Your task to perform on an android device: Dennis Lingo Slim Fit Cotton Casual Shirt has 4 stars rating and looks good. Compare the price of this shirt with similar shirts in the Amazon app.
Image 0: 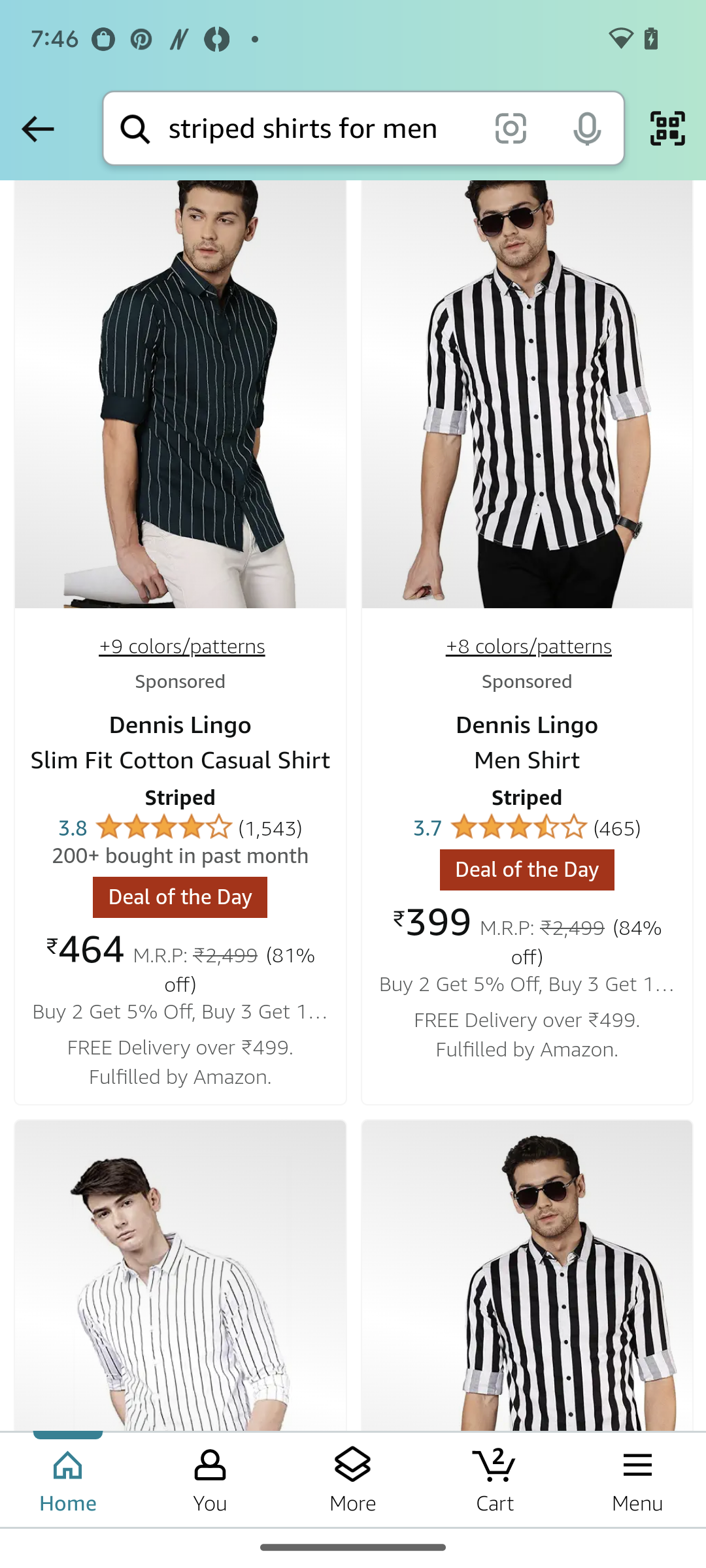
Click on the Dennis Lingo Slim Fit Cotton Casual Shirt.
Step 0: click (181, 647)
Image 1: 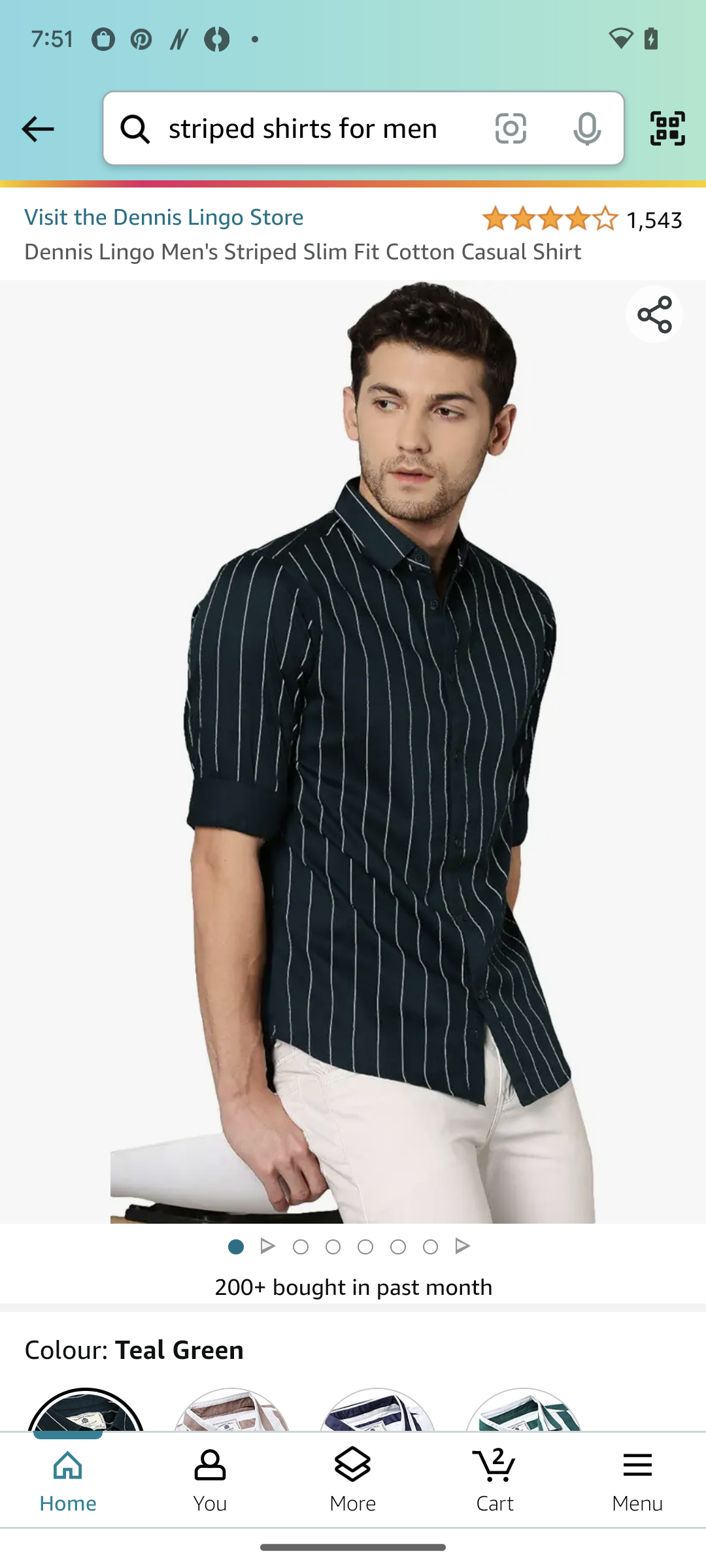
Swipe down to view similar shirts.
Step 1: scroll down
Image 2: 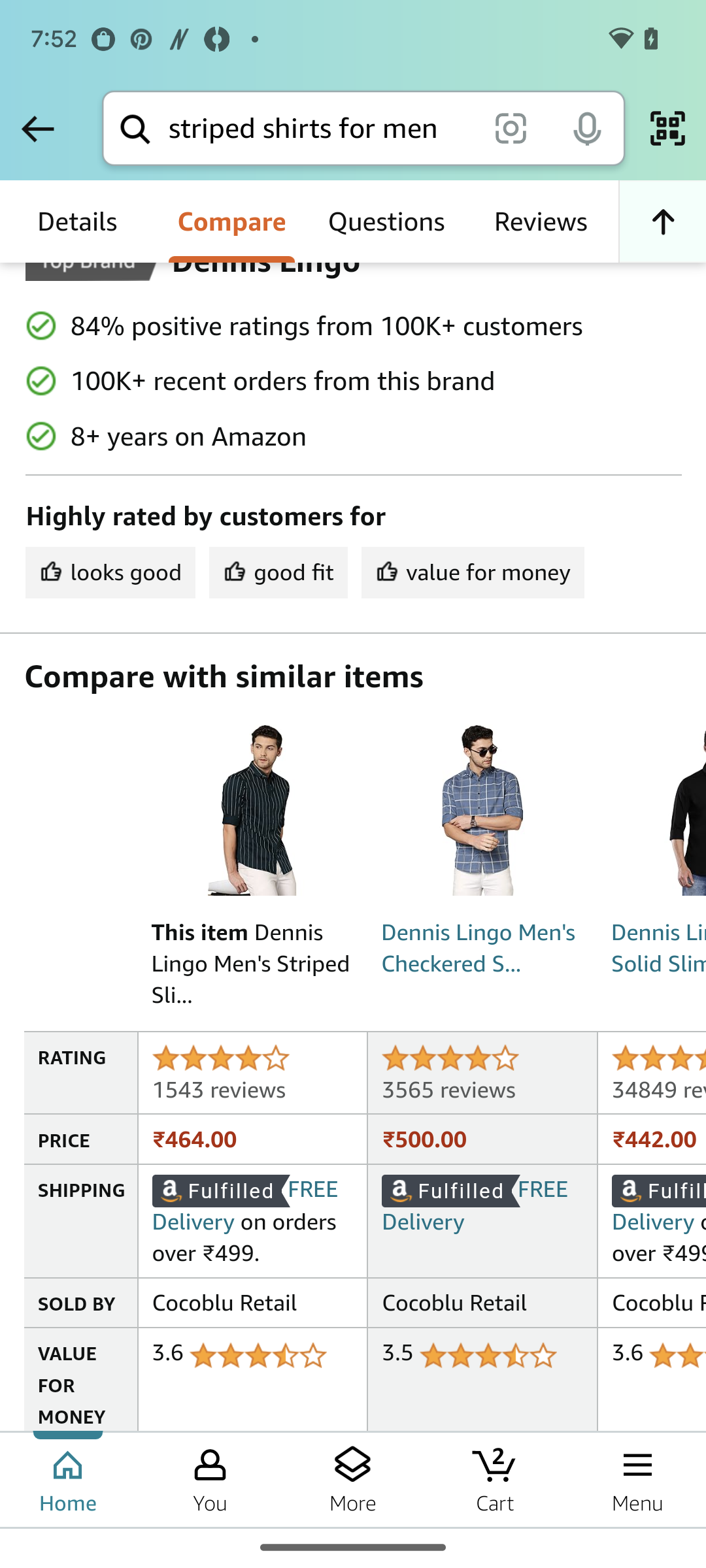
Swipe left to view more.
Step 2: scroll right